Your task to perform on an android device: In the Wallet App ,get the insights in spending
Image 0: 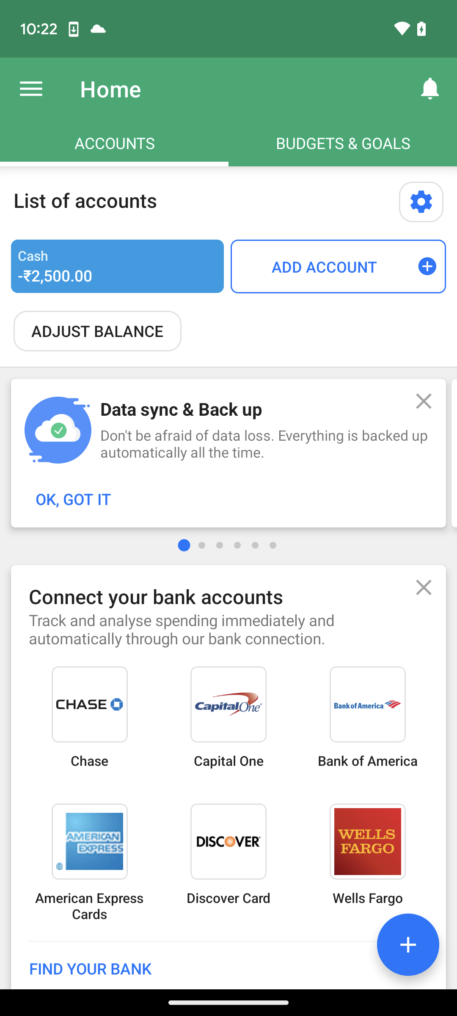
Click on the three lines on the top left corner of the screen
Step 0: click (31, 88)
Image 1: 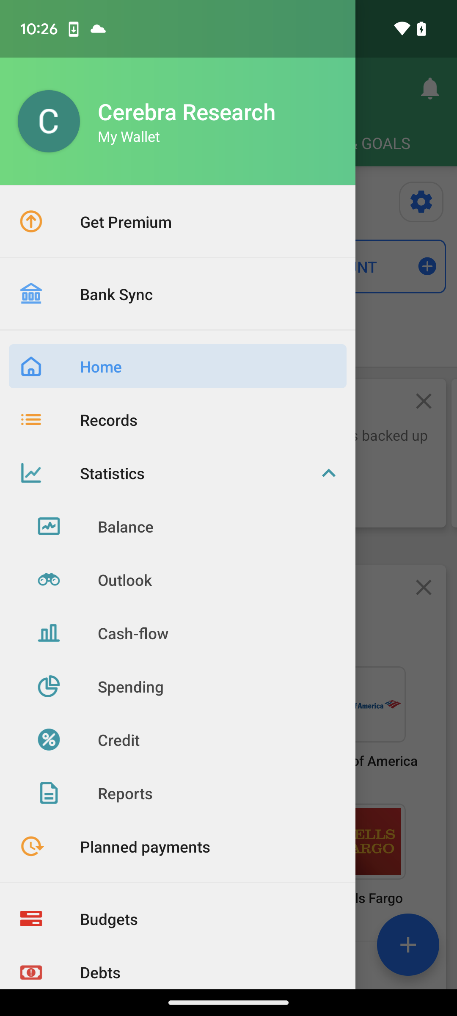
Click on the spending in the statistics
Step 1: click (213, 686)
Image 2: 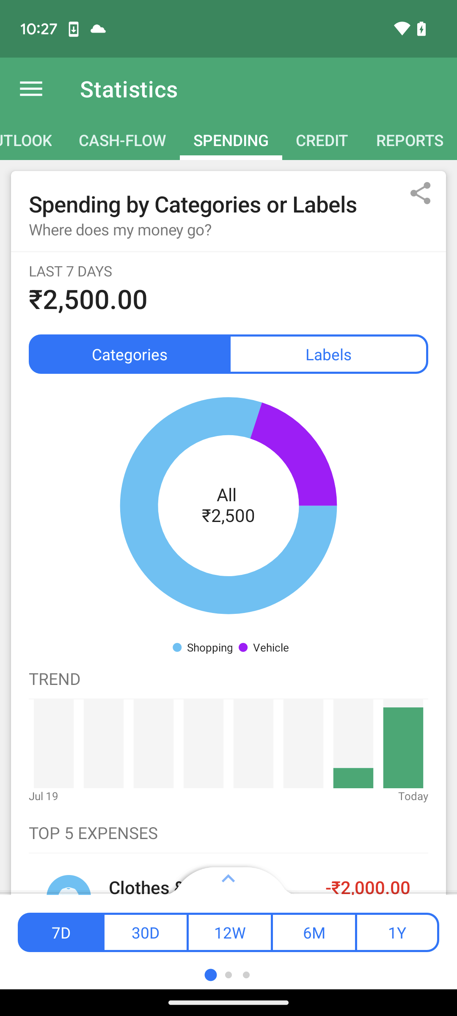
Swipe up on the screen
Step 2: scroll down
Image 3: 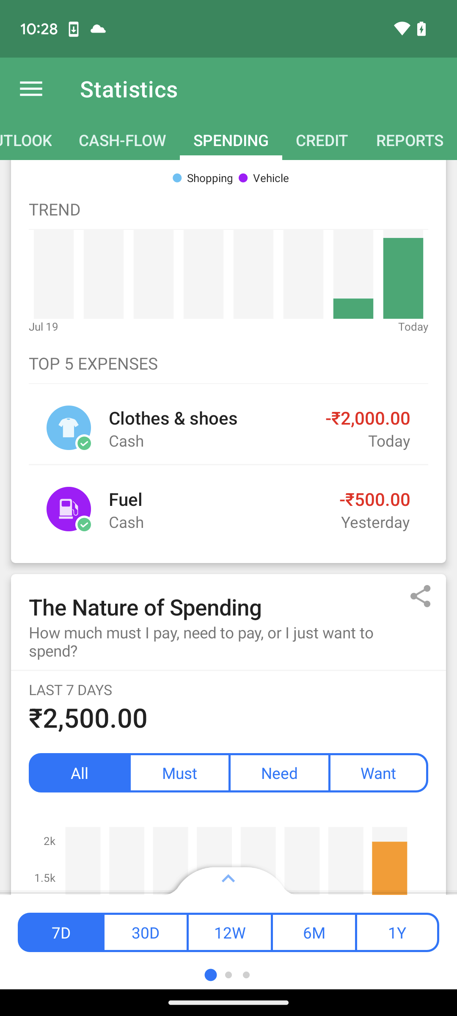
Swipe up on the screen
Step 3: scroll down